Your task to perform on an android device: I want to change the theme of the book.
Image 0: 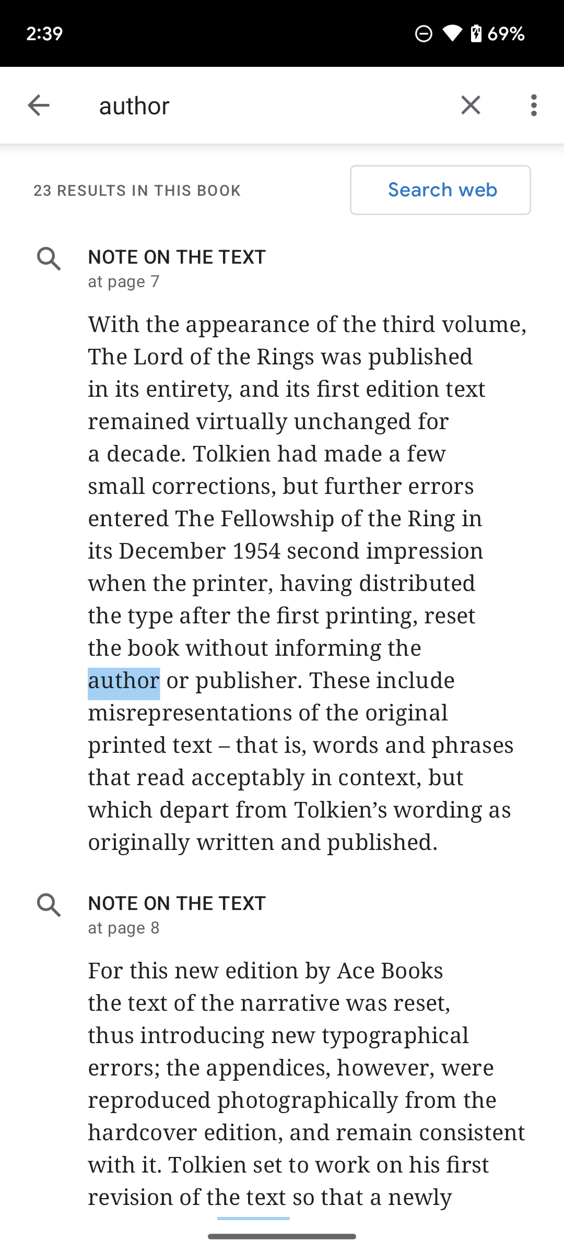
Click on the back icon on the top left corner of the screen.
Step 0: click (38, 105)
Image 1: 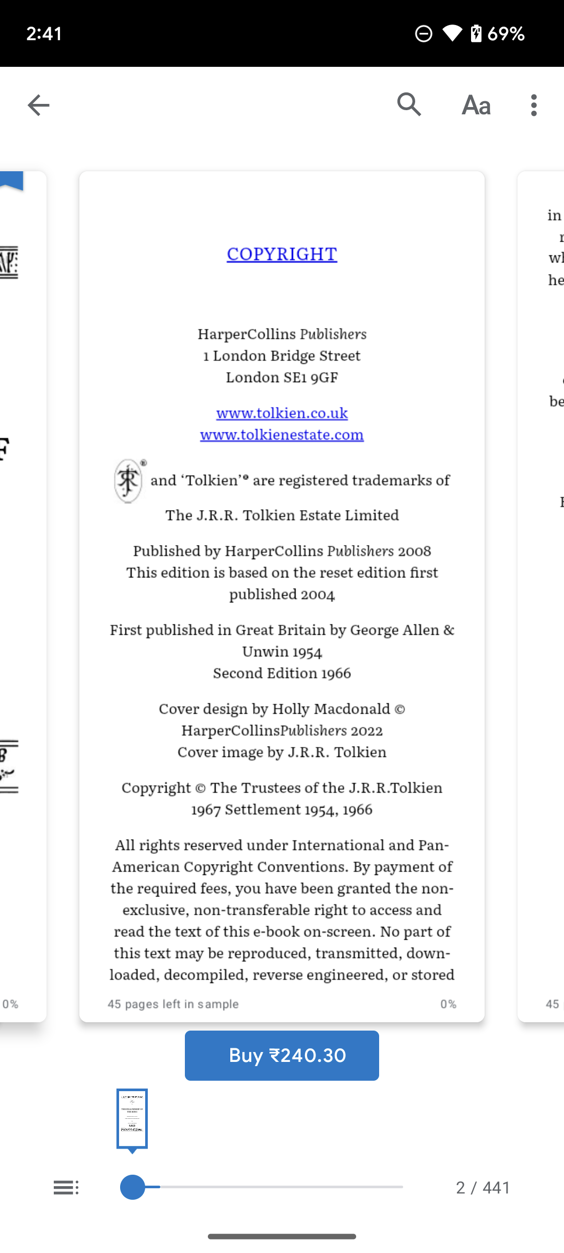
Click on the Aa icon on the screen.
Step 1: click (476, 105)
Image 2: 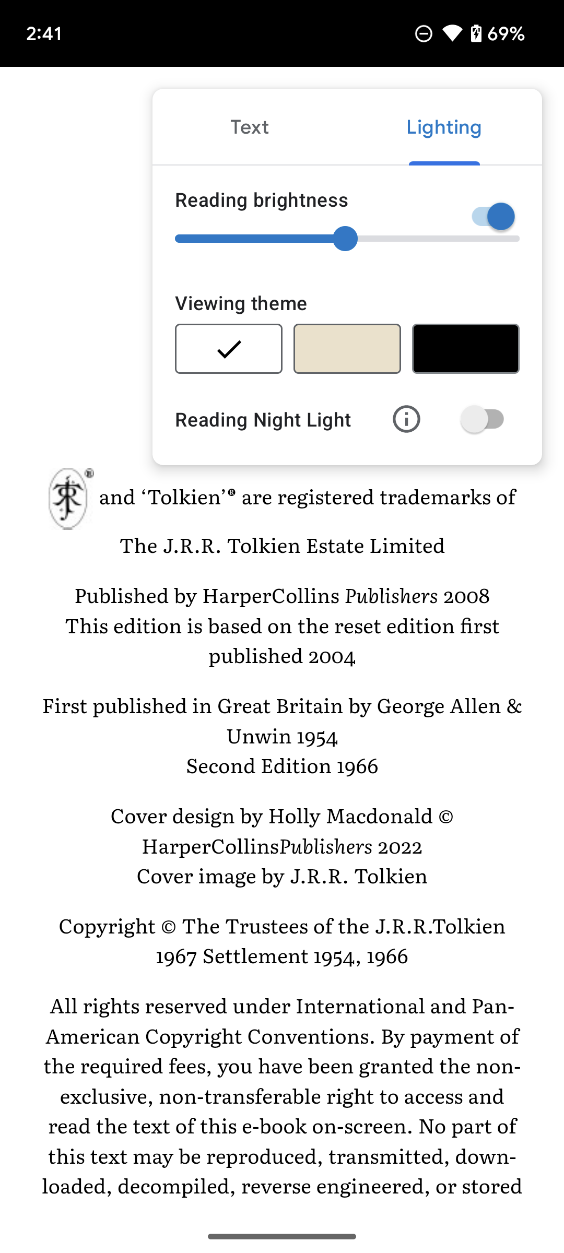
Click on the Black theme on the screen.
Step 2: click (465, 349)